Your task to perform on an android device: Use the Dropbox app to view the Fitbitshare file.
Image 0: 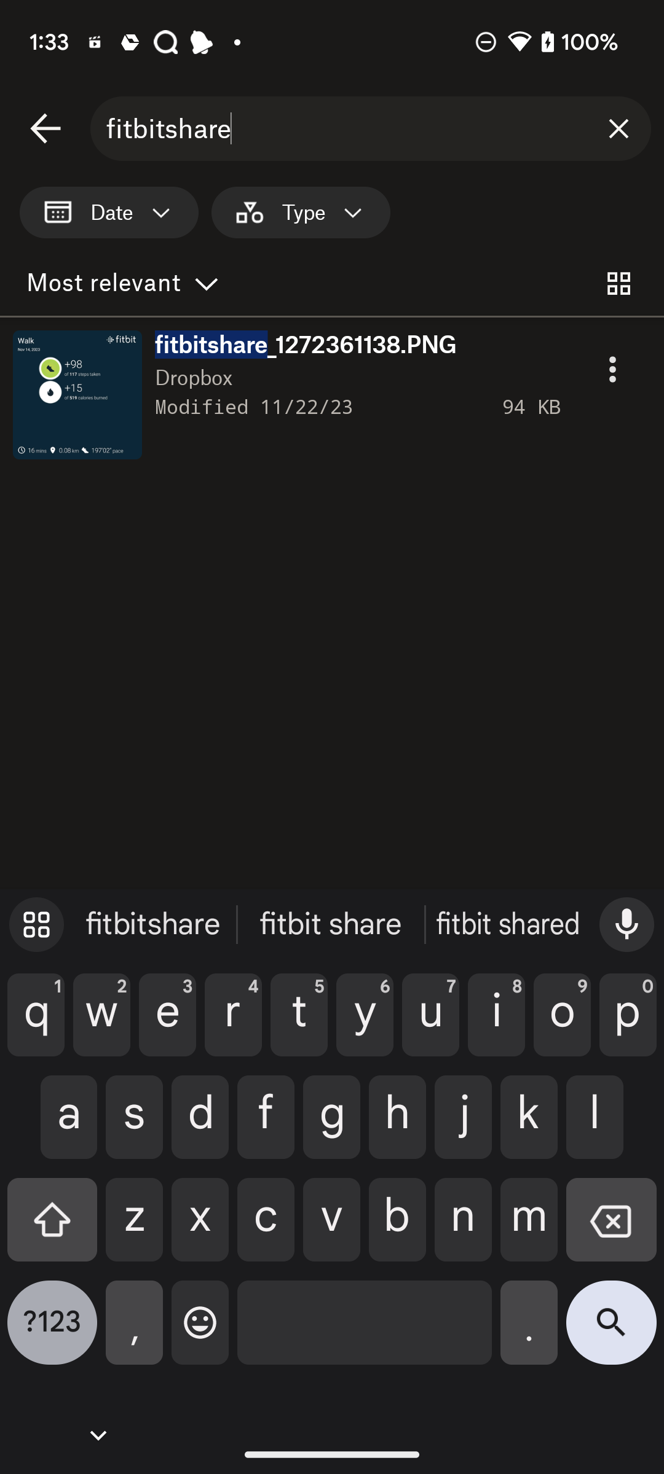
Click on the Fitbitshare file to open it
Step 0: click (193, 377)